Your task to perform on an android device: Go to the Focus to-do app and create a task labeled Cook a Dinner at 7:00 p.m.
Image 0: 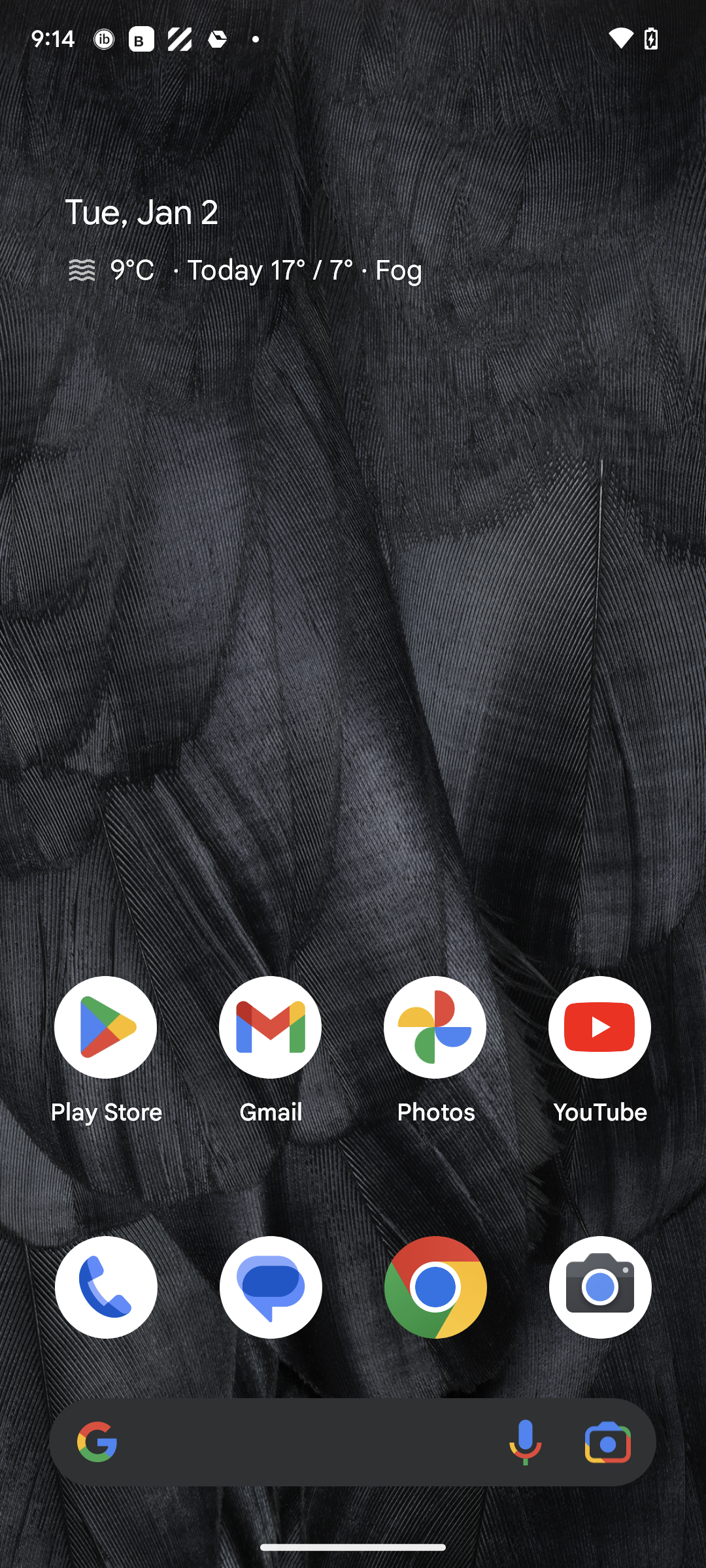
Open the Focus to-do app.
Step 0: open app "Focus To-Do"
Image 1: 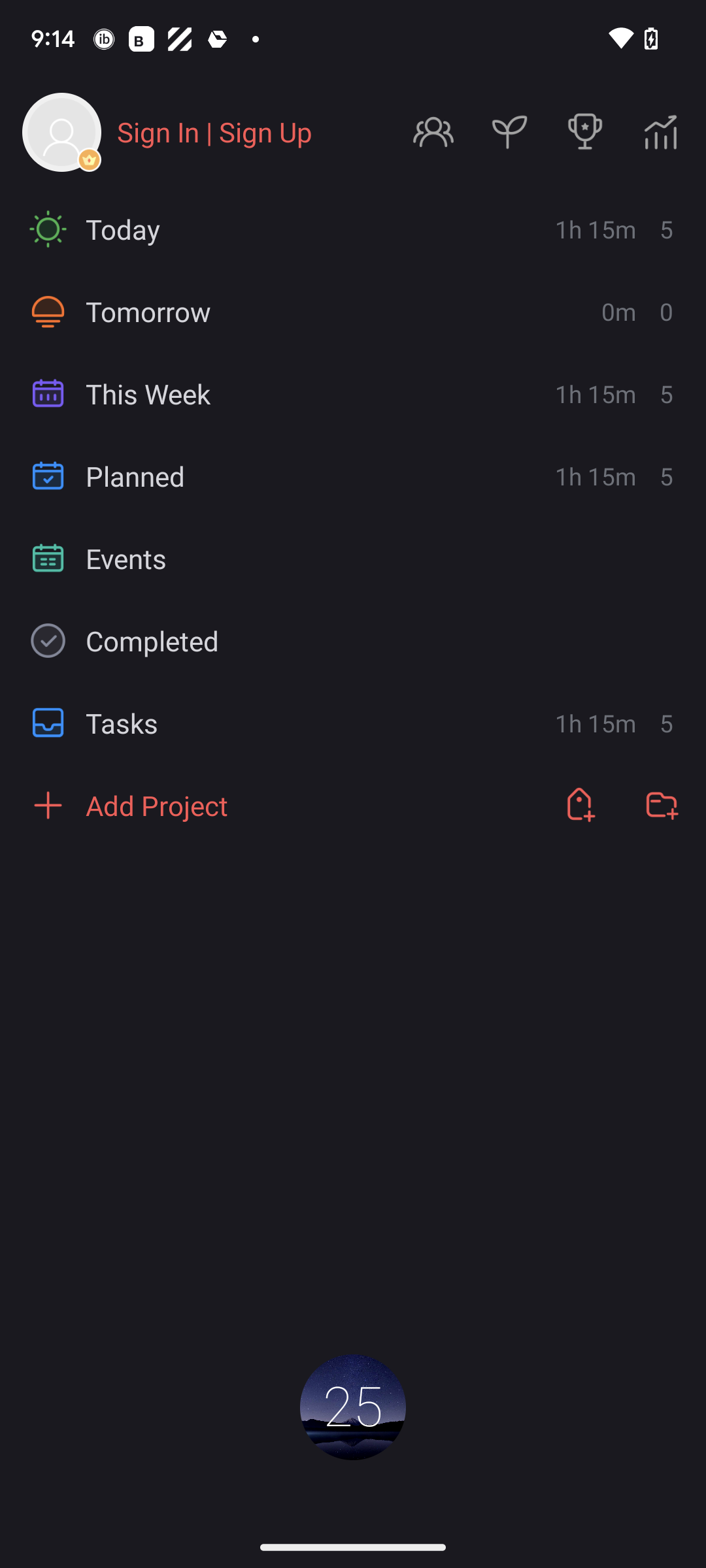
Click on Tasks in the middle left of the screen.
Step 1: click (313, 723)
Image 2: 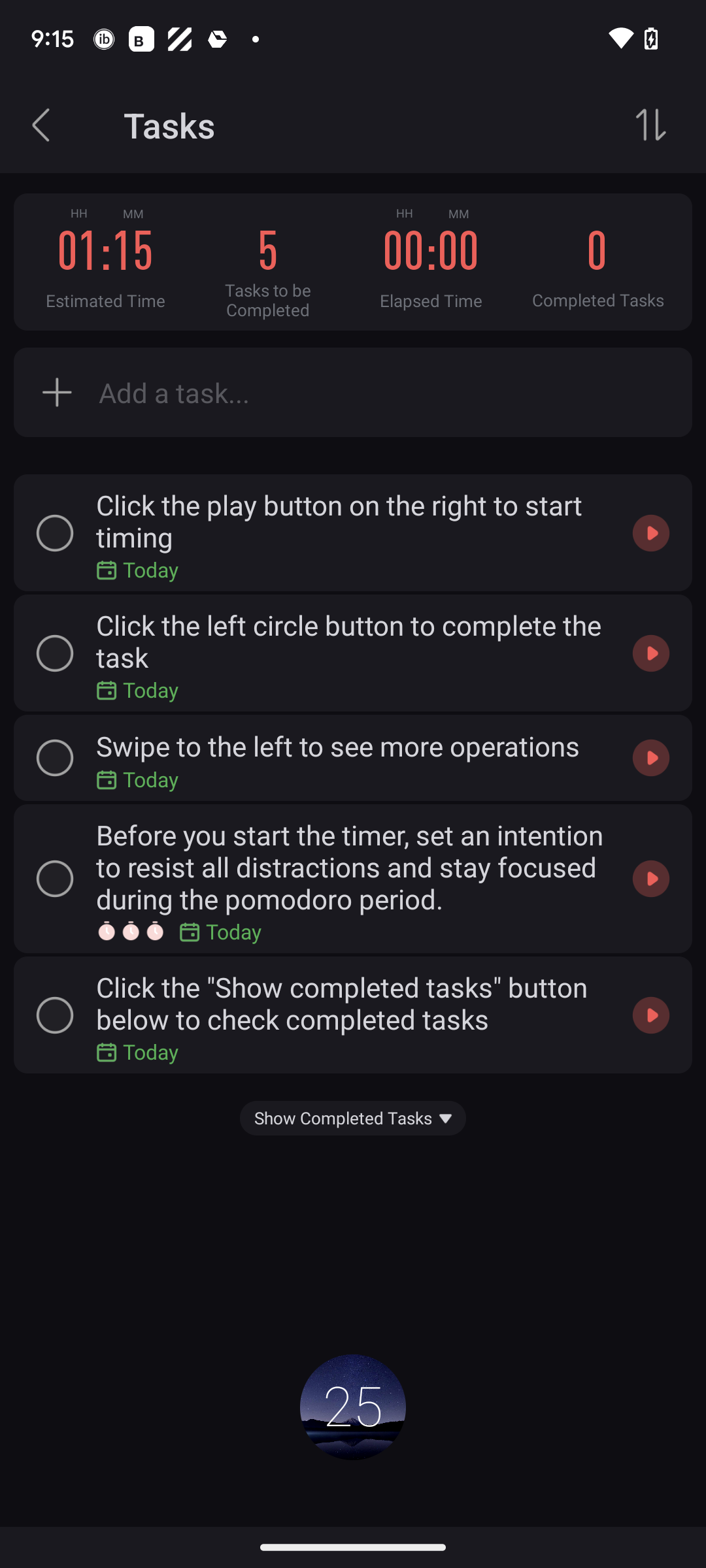
Click on add a task field at the top of the screen
Step 2: click (381, 392)
Image 3: 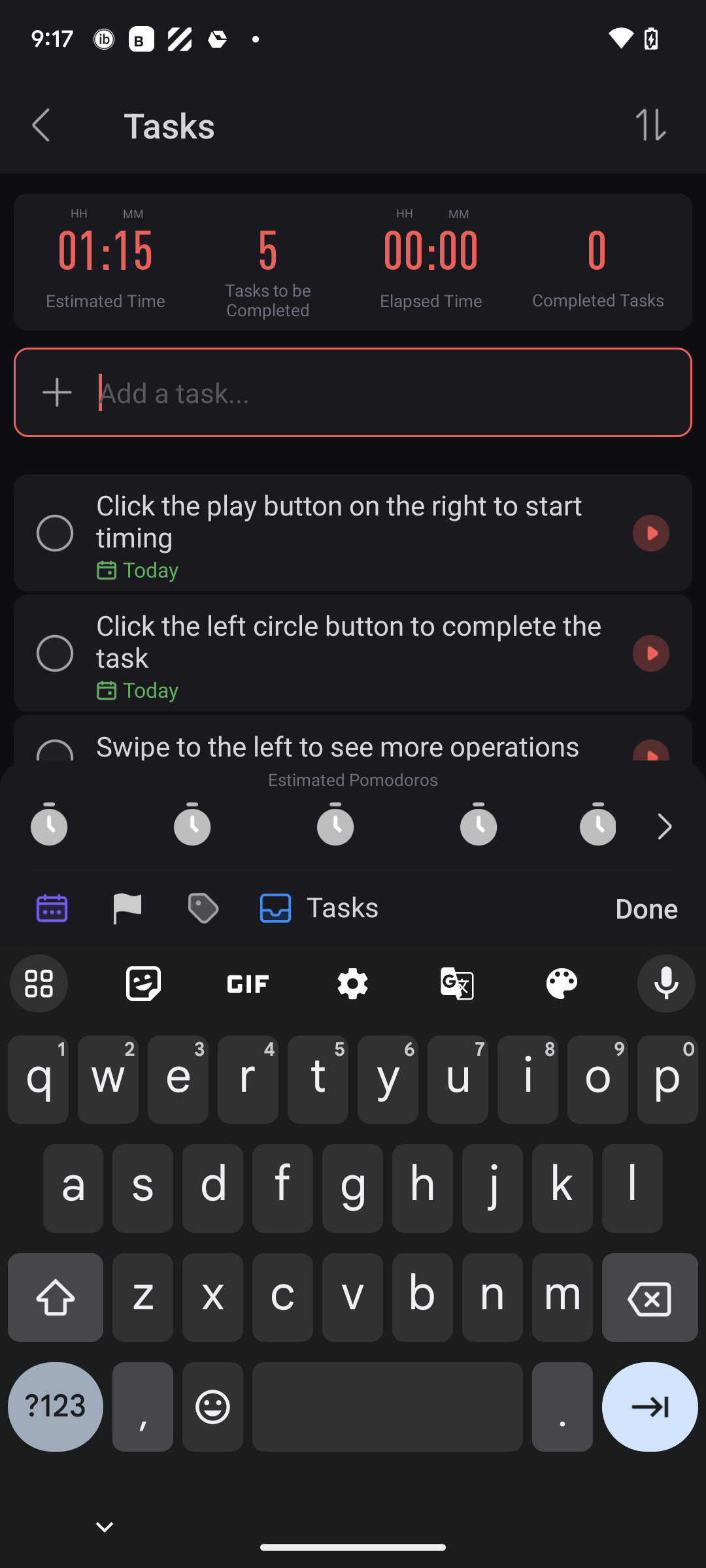
Type Cook a Dinner at 7:00 p.m. in the text field.
Step 3: type "Cook a Dinner at 7:00 p.m."
Image 4: 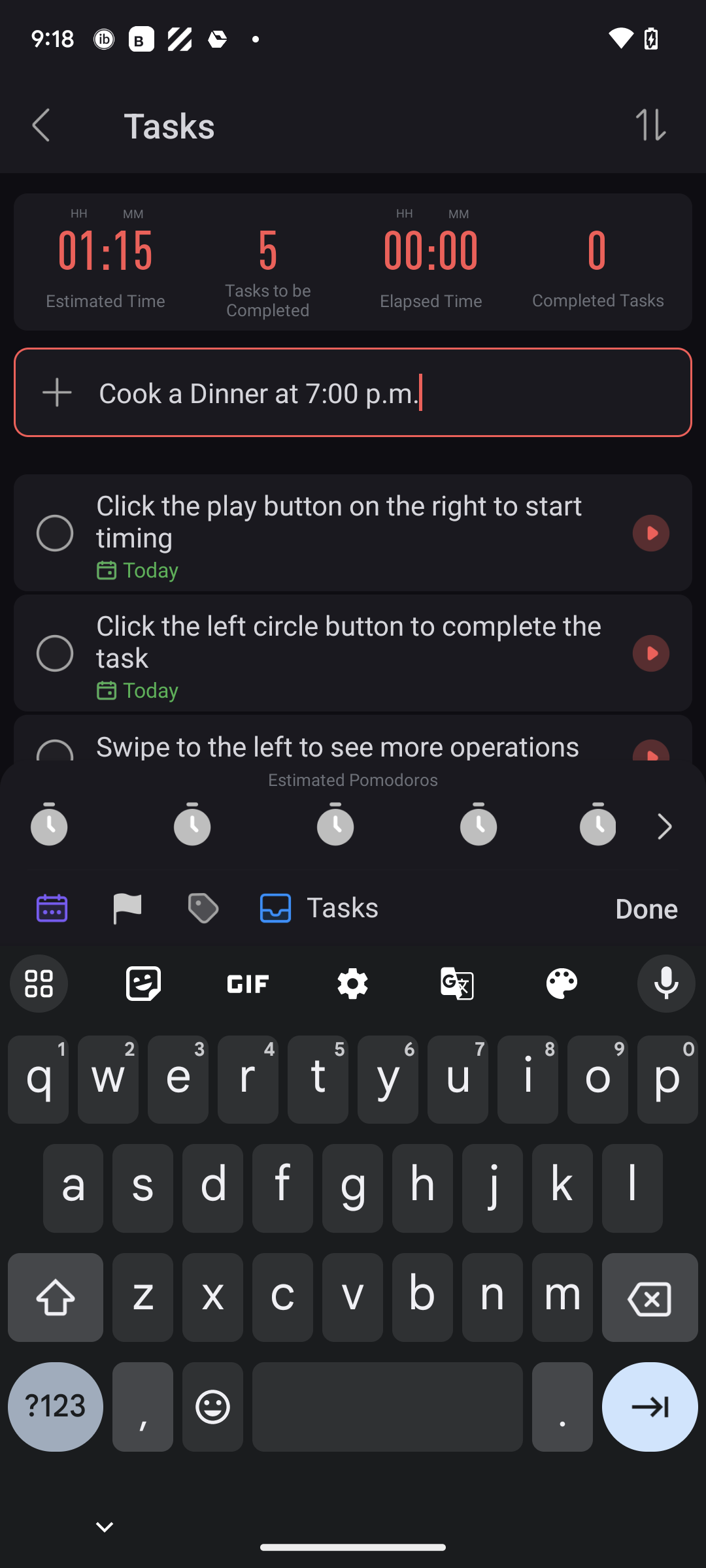
Click on the arrow icon at the bottom right corner of the screen.
Step 4: click (650, 1417)